Your task to perform on an android device: Open the gmail App, Compose the mail about the Task Overlay should be not in this type of video as it is part of it Crowds present in the live / Video game are part of it , Do not take it as noisy.  Video content is of Tourist place , famous parks  and & Monuments etc . Here content should not be no .   with Subject Line M.O.M l Discussion on Multiple Judgements to the dbwscratch.test.id4@gmail.com and send the mail.
Image 0: 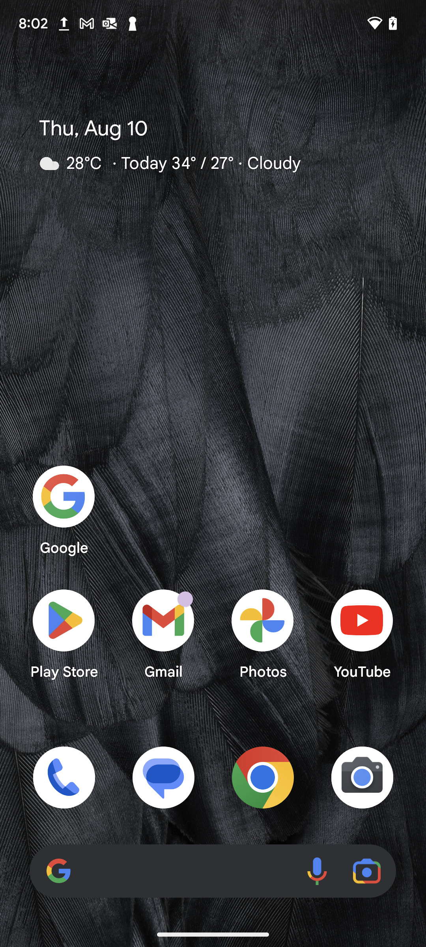
Open the Gmail App
Step 0: open app "Gmail"
Image 1: 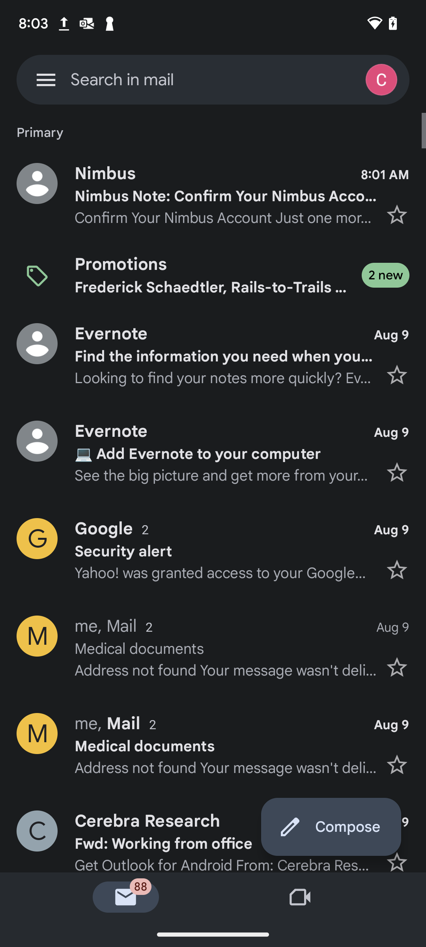
Click on the Compose Button to write a mail
Step 1: click (220, 821)
Image 3: 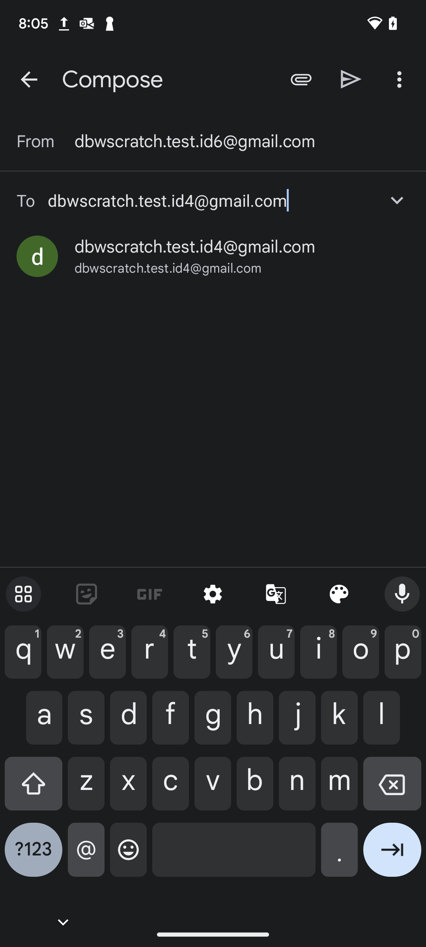
Click on the mail dbwscratch.test.id4@gmail.com
Step 3: click (73, 256)
Image 4: 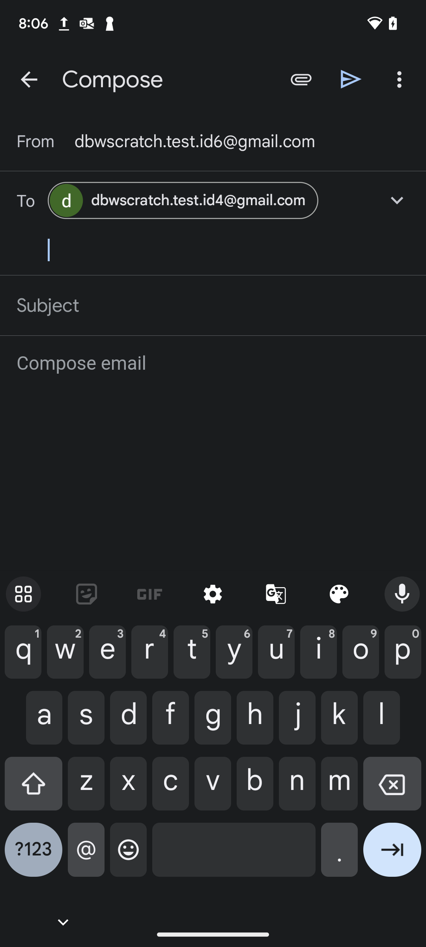
Click on the Subject Section 
Step 4: click (213, 305)
Image 5: 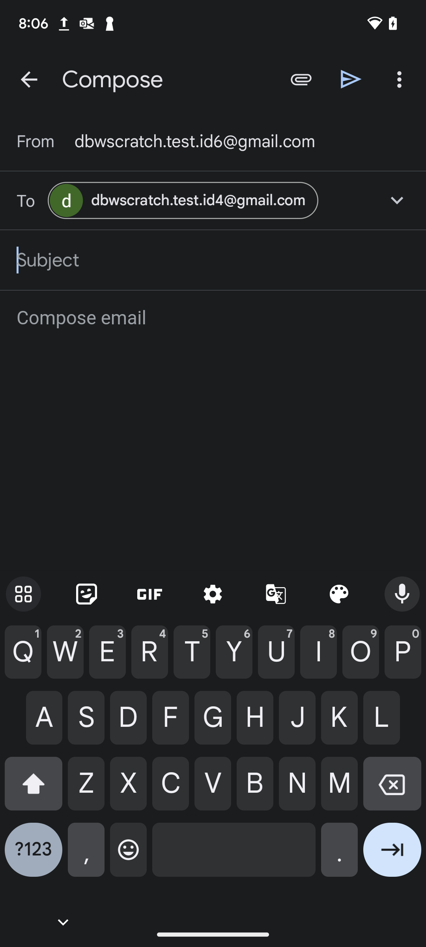
Enter the Subject name as M.O.M l Discussion on Multiple Judgments
Step 5: type "M.O.M l Discussion on Multiple Judgments"
Image 6: 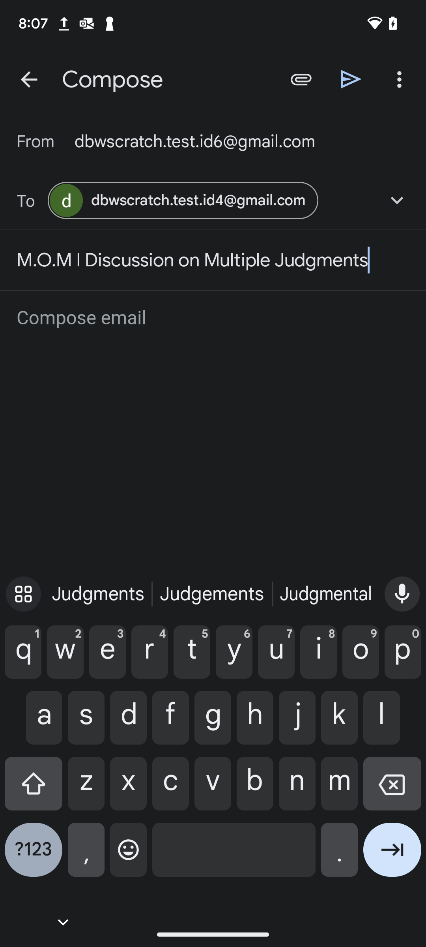
Click on the Compose Email Section 
Step 6: click (9, 313)
Image 7: 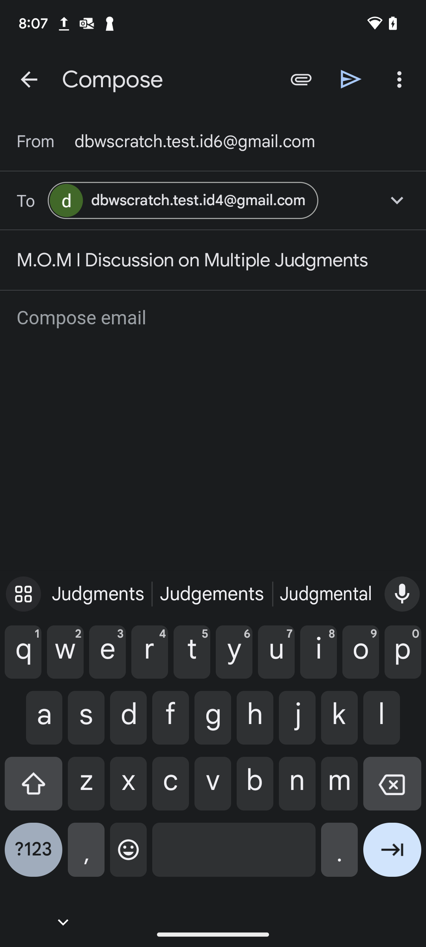
Click on the Compose Email Section 
Step 7: click (214, 318)
Image 8: 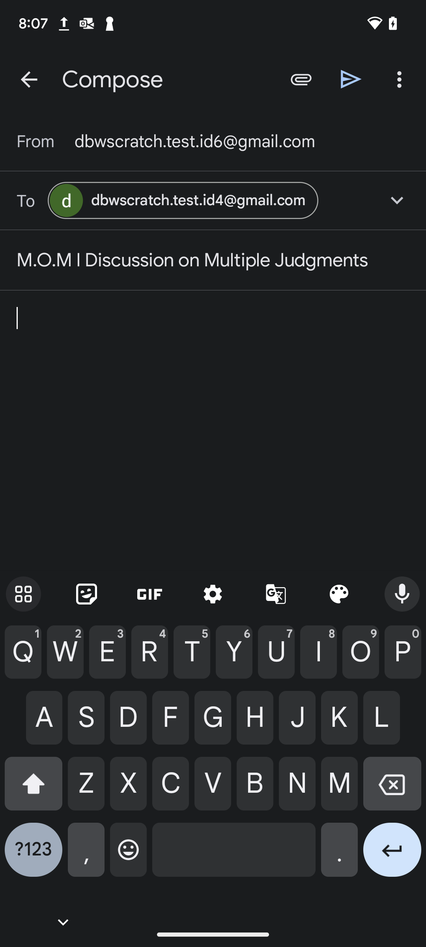
Enter the body of the new mail Task Overlay should be not in this type of video as it is part of it Crowds present in the live / Video game are part of it , Do not take it as noisy.  Video content is of Tourist place , famous parks  and & Monuments etc . Here content should not be no . 
Step 8: type "Task Overlay should be not in this type of video as it is part of it Crowds present in the live / Video game are part of it , Do not take it as noisy.  Video content is of Tourist place , famous parks  and & Monuments etc . Here content should not be no . "